Your task to perform on an android device: Go to the TickTick app and mark rent is due as completed
Image 0: 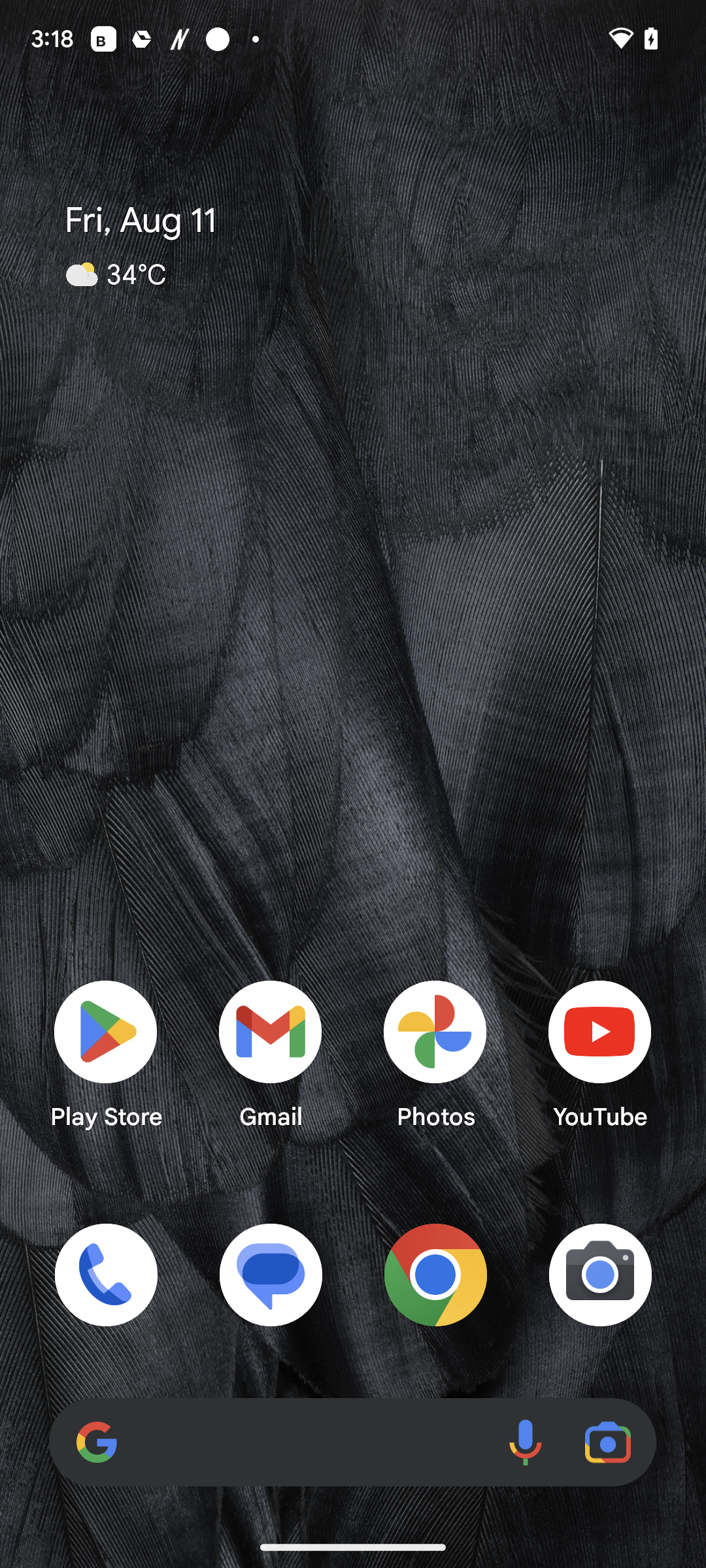
Step 0: open app "TickTick"
Image 1: 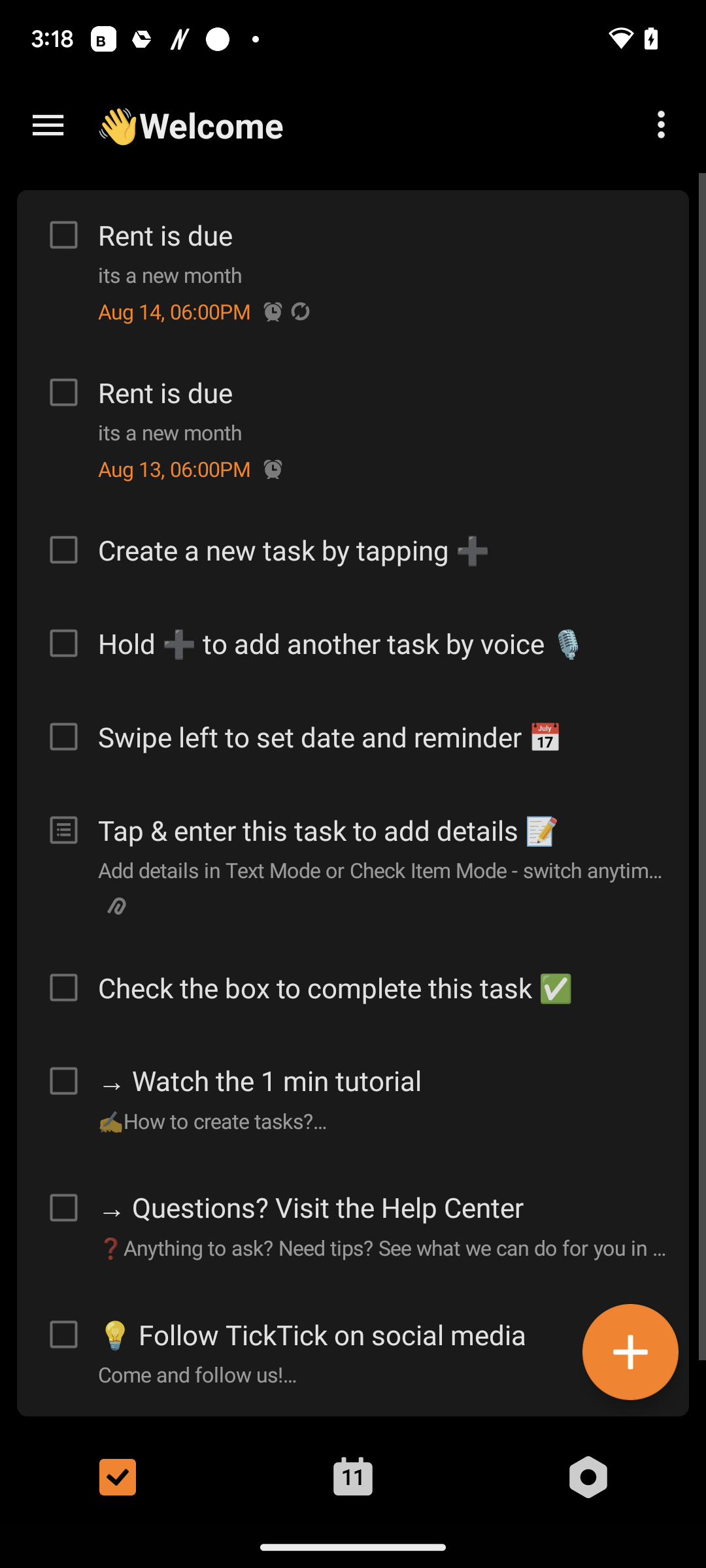
Click on the first checkbox icon on the left side of the screen
Step 1: click (61, 237)
Image 2: 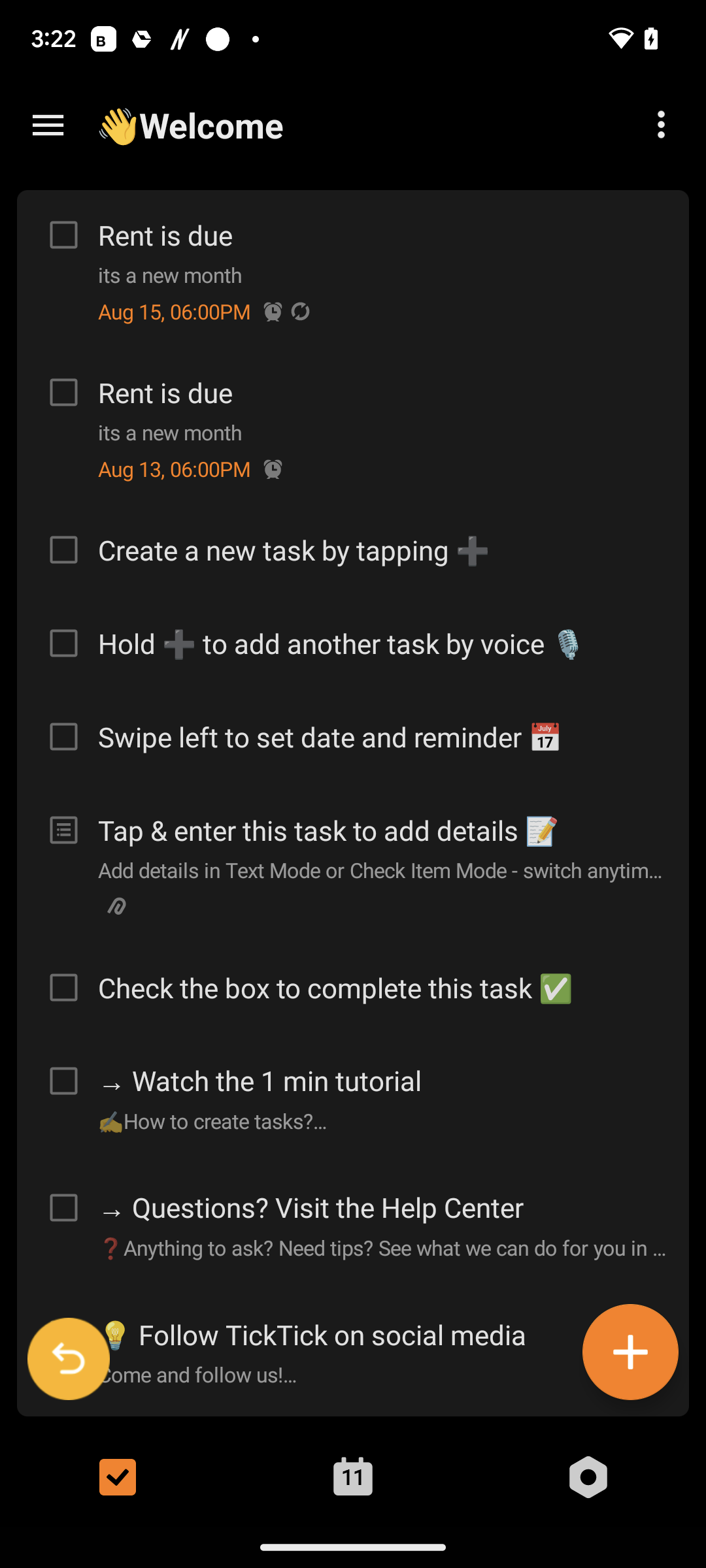
Click on the first checkbox icon on the left side of the screen
Step 2: click (61, 237)
Image 3: 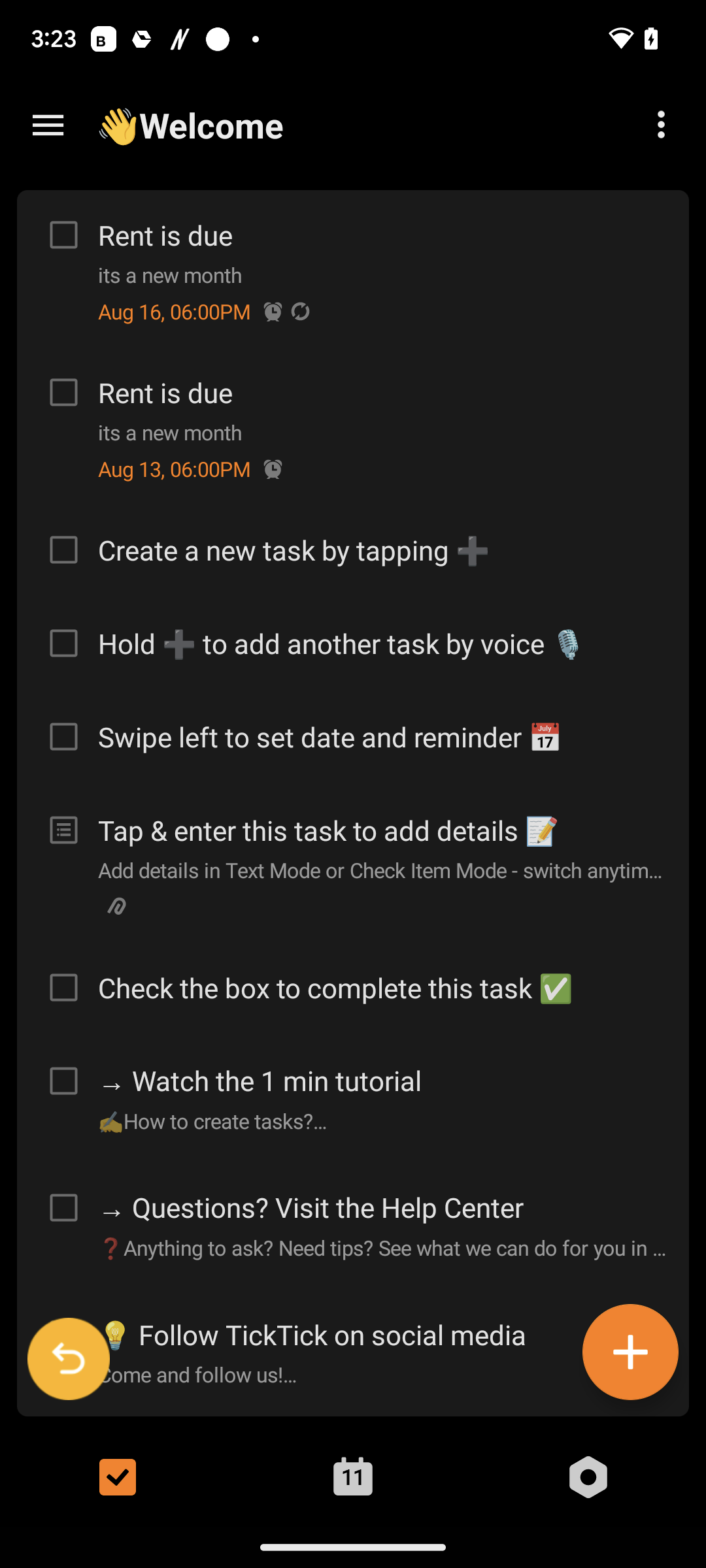
Scroll up
Step 3: scroll down